Your task to perform on an android device: In the Flipkart app, look for a wireless mouse in the laptop accessories category.
Image 0: 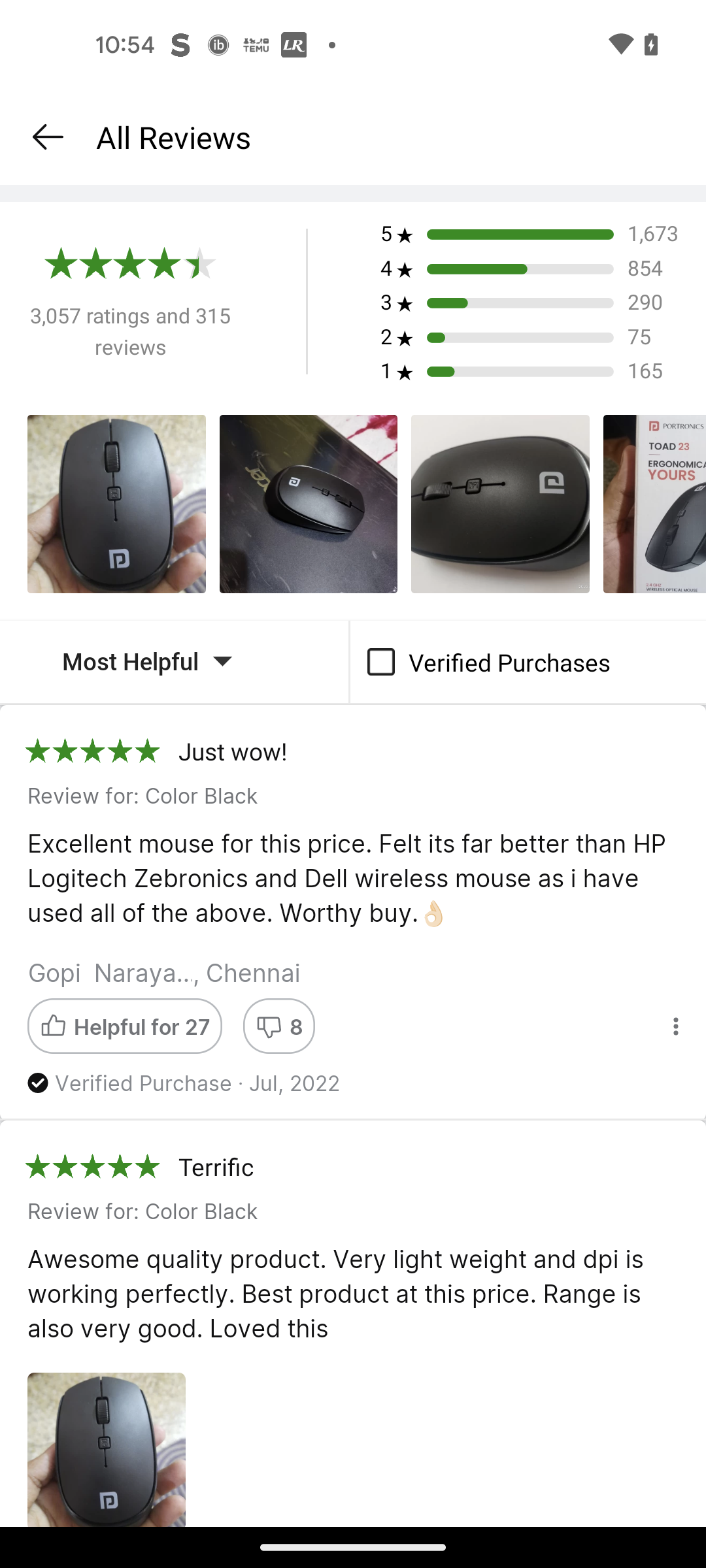
Go back to the previous screen
Step 0: press back button
Image 1: 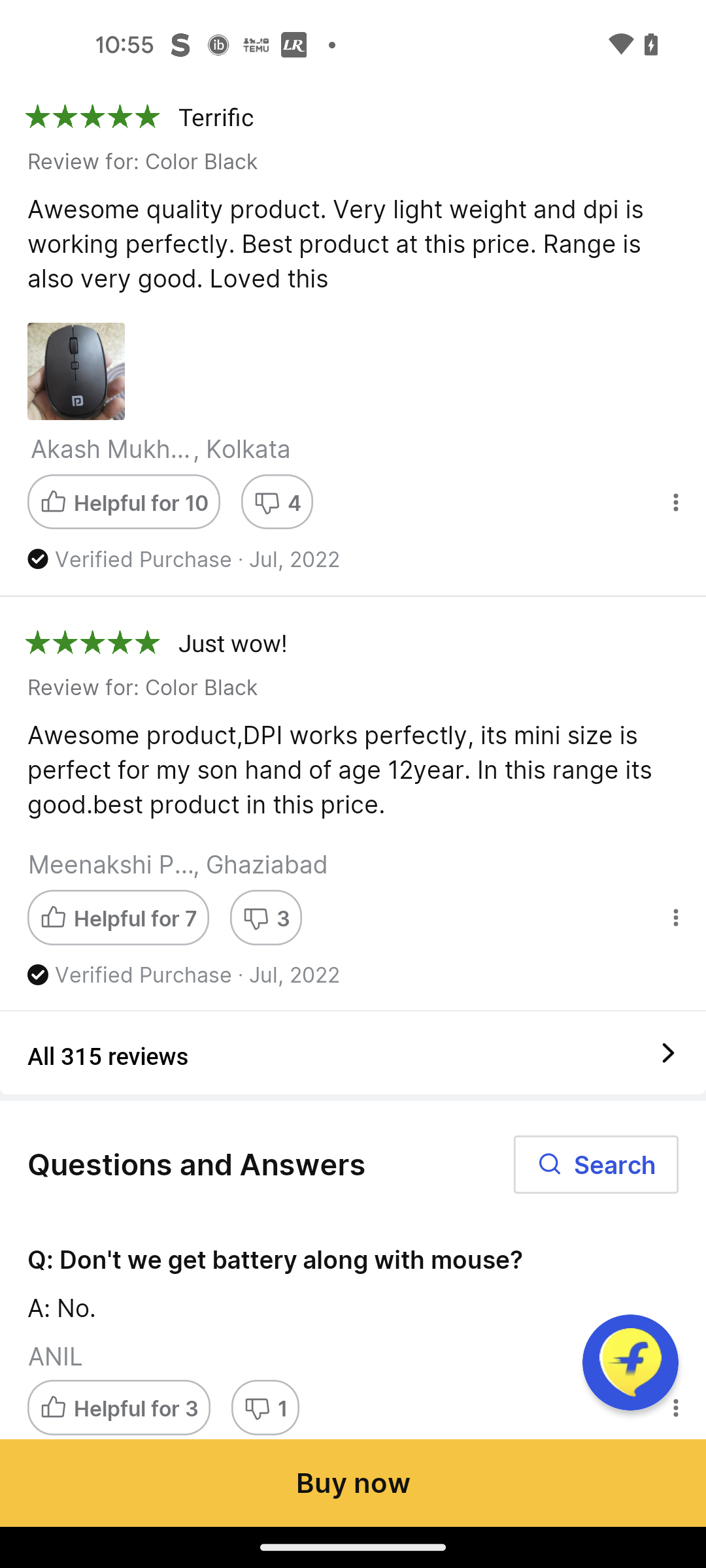
Go back to the previous screen
Step 1: press back button
Image 2: 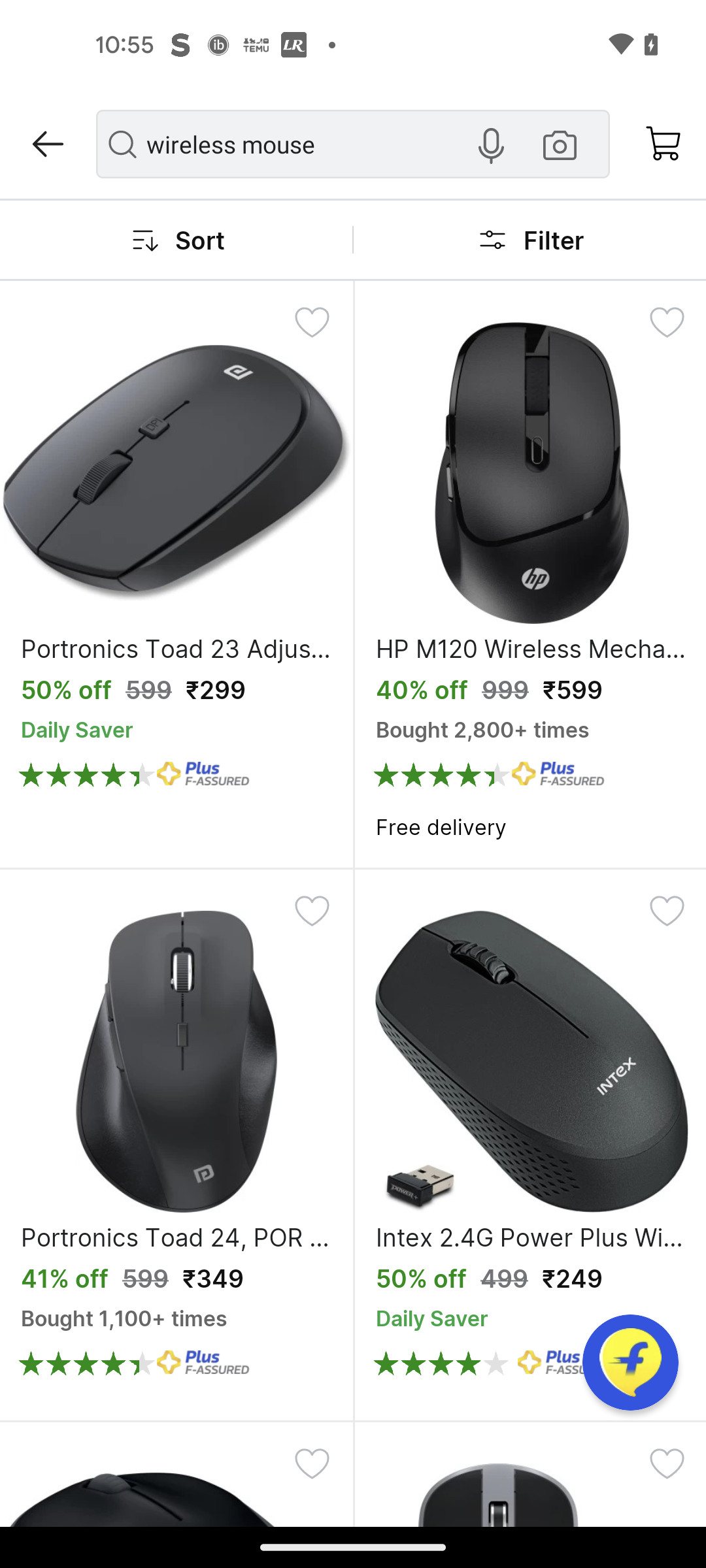
Go to the Filter option
Step 2: click (554, 240)
Image 3: 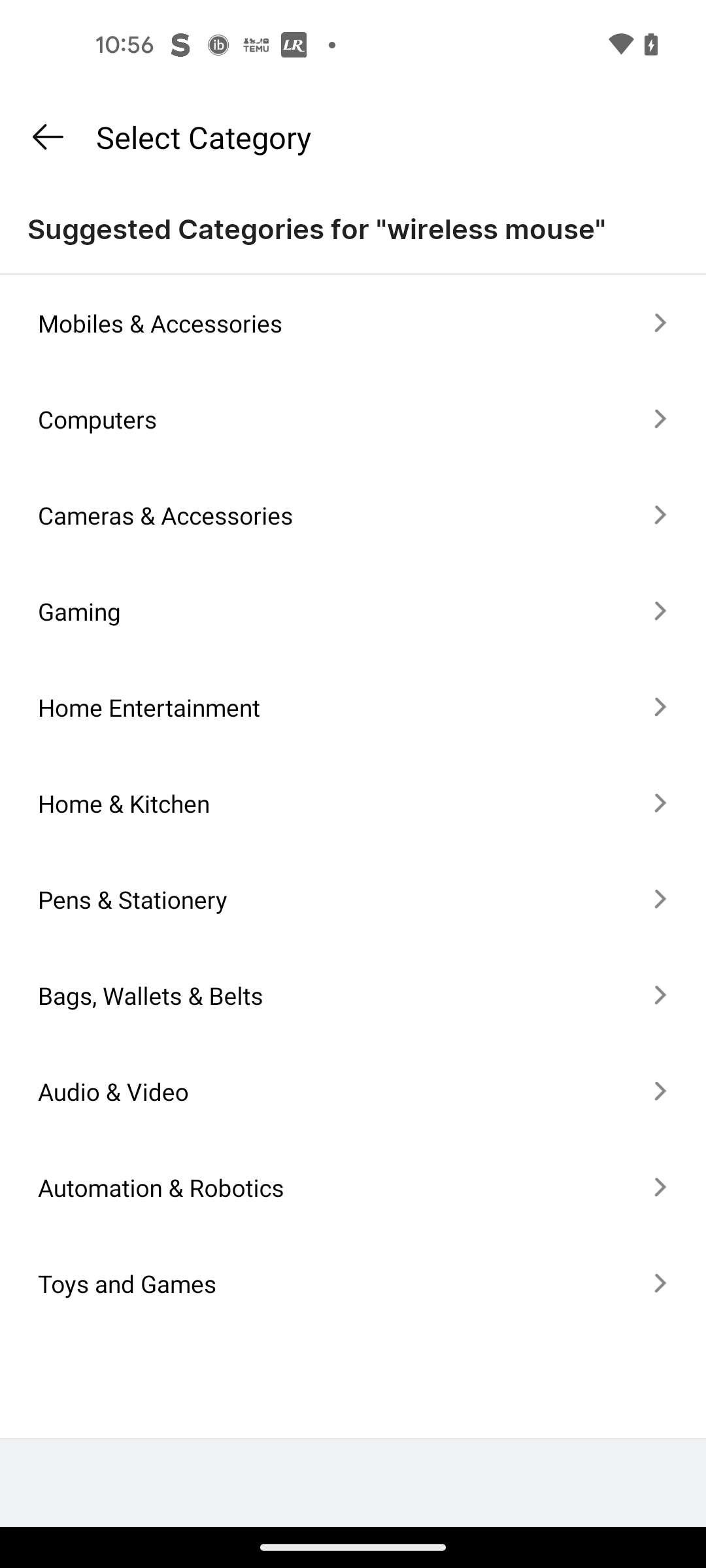
Click on the Computer option
Step 3: click (97, 419)
Image 4: 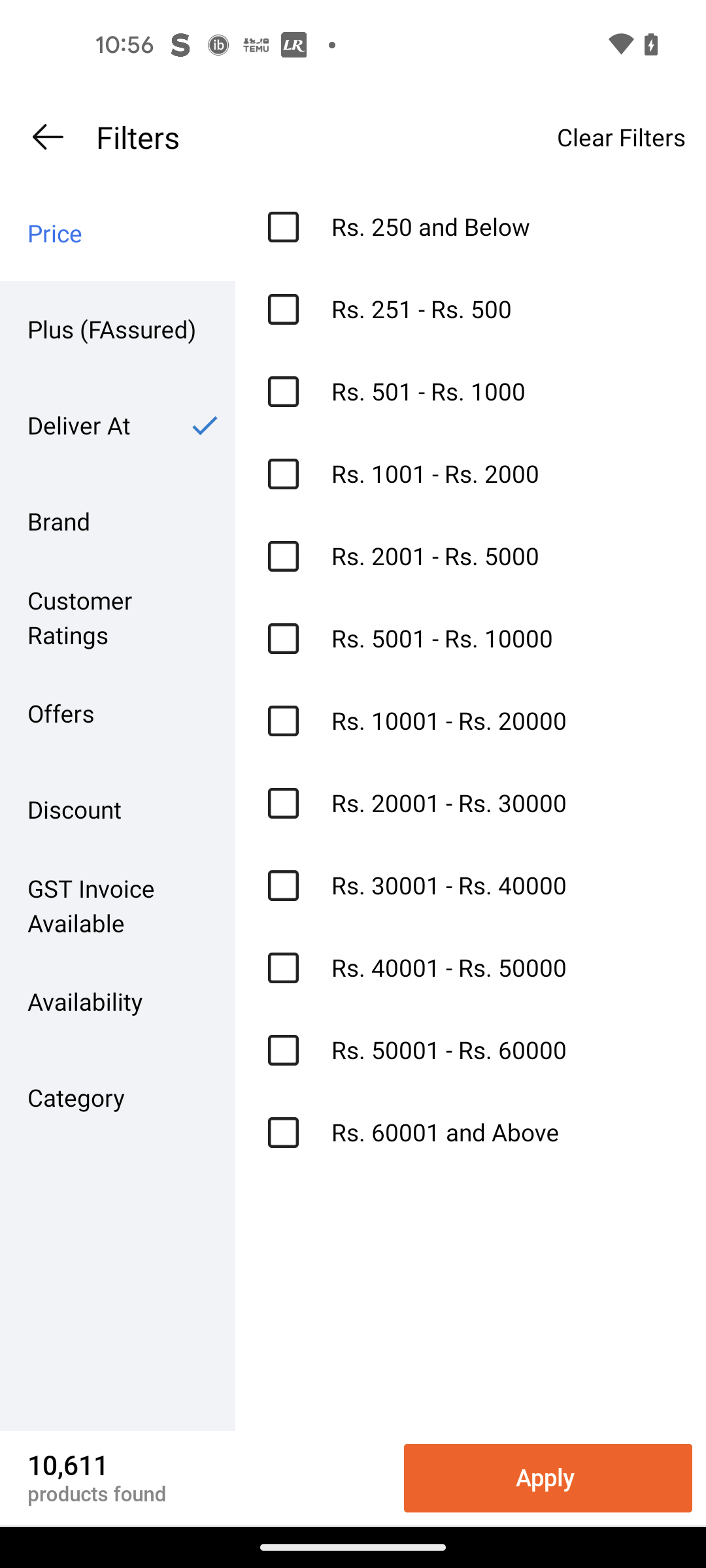
Click on the Category filter
Step 4: click (117, 1097)
Image 5: 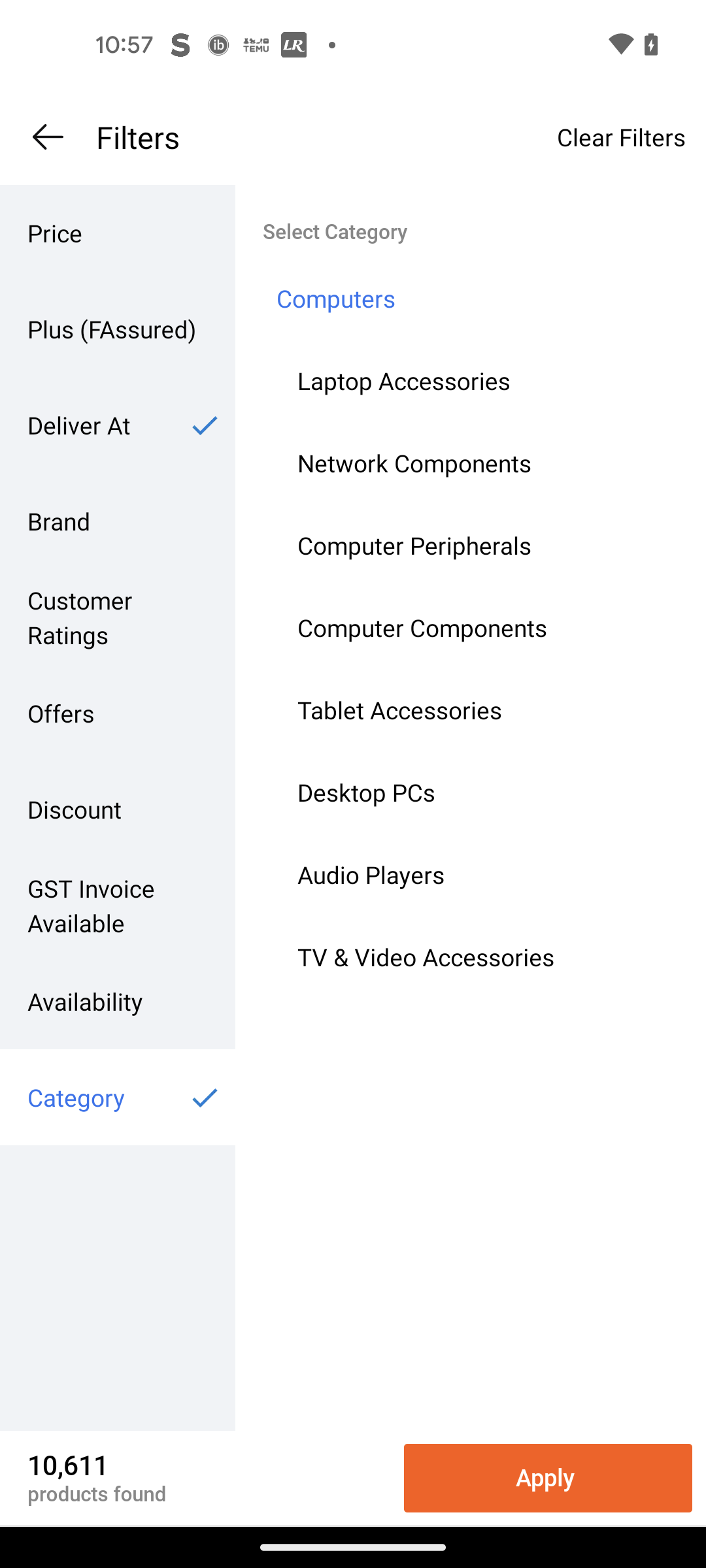
Click on the Laptop Accessories
Step 5: click (485, 380)
Image 6: 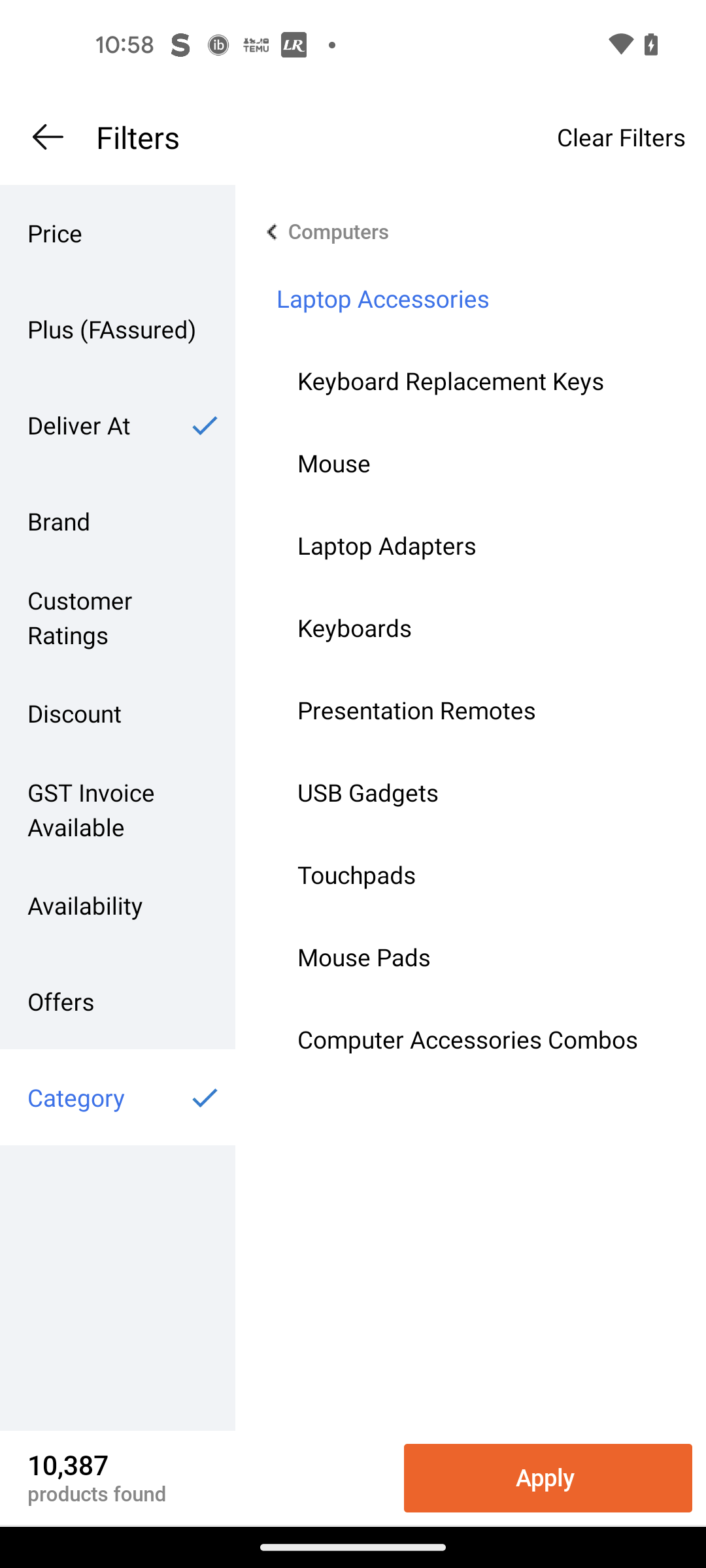
Click on the Mouse
Step 6: click (485, 463)
Image 7: 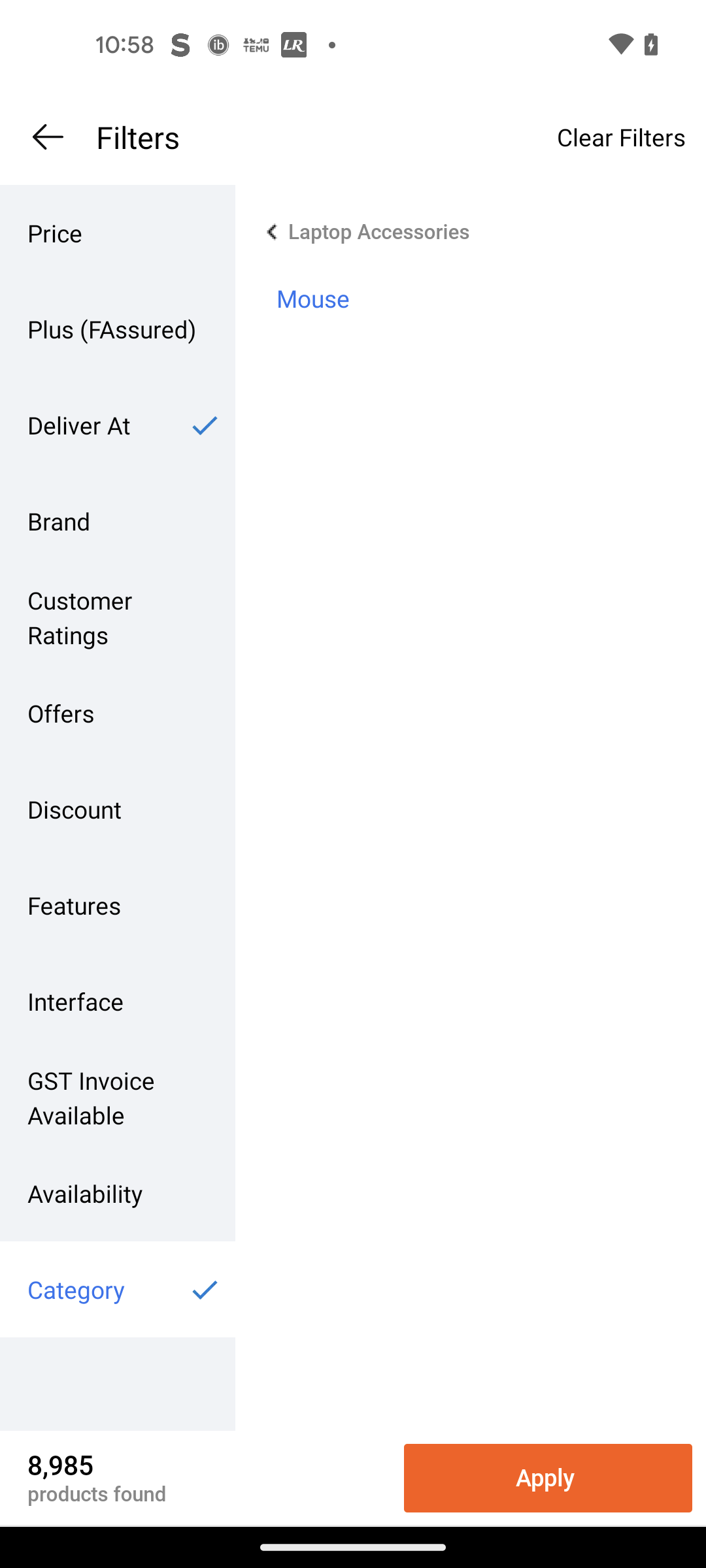
Click on the Apply button
Step 7: click (548, 1478)